Your task to perform on an android device: In the BigOven app, watch a cooking video.
Image 0: 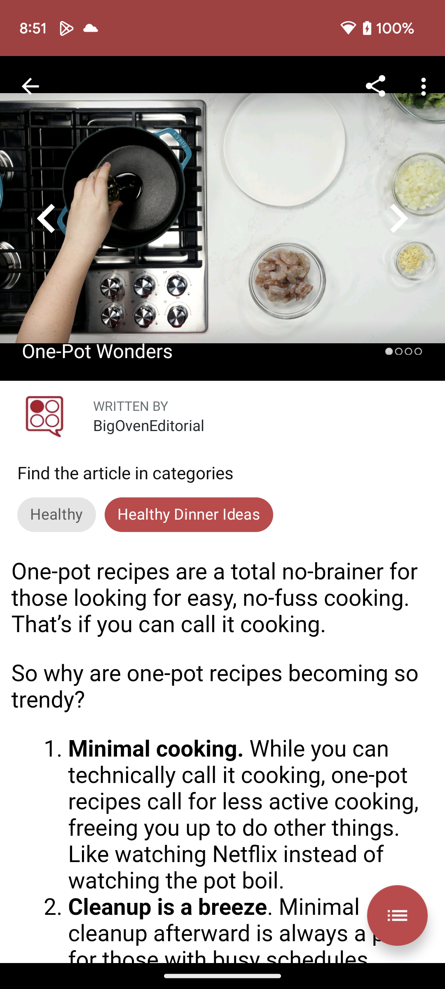
Click on the back arrow at the top left corner of the screen.
Step 0: click (30, 86)
Image 1: 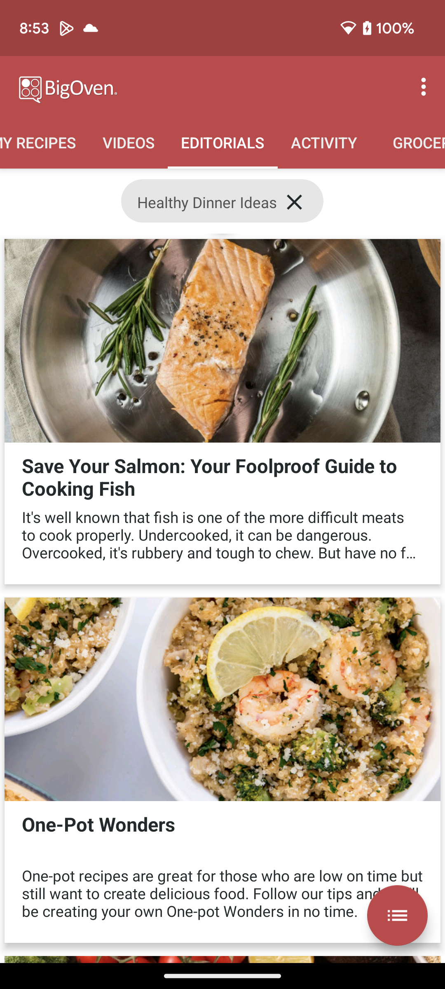
Click on the videos option at the top of the screen.
Step 1: click (128, 142)
Image 2: 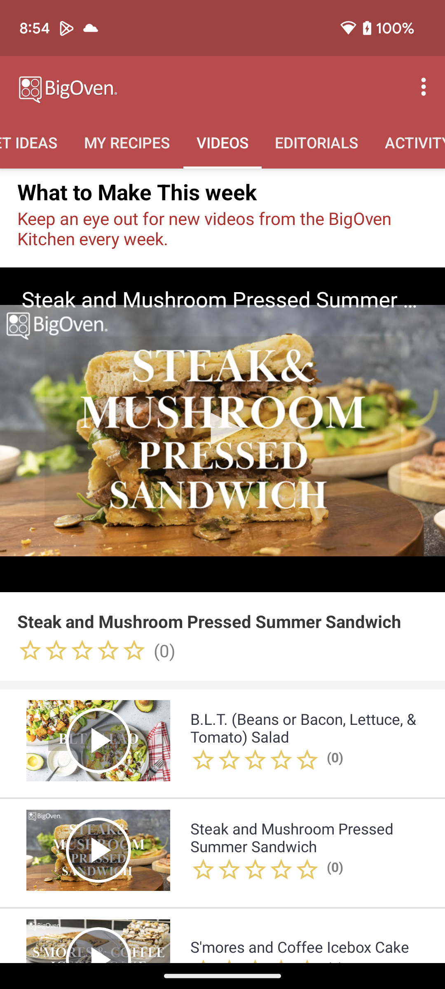
play the first video listed on the screen.
Step 2: click (98, 741)
Image 3: 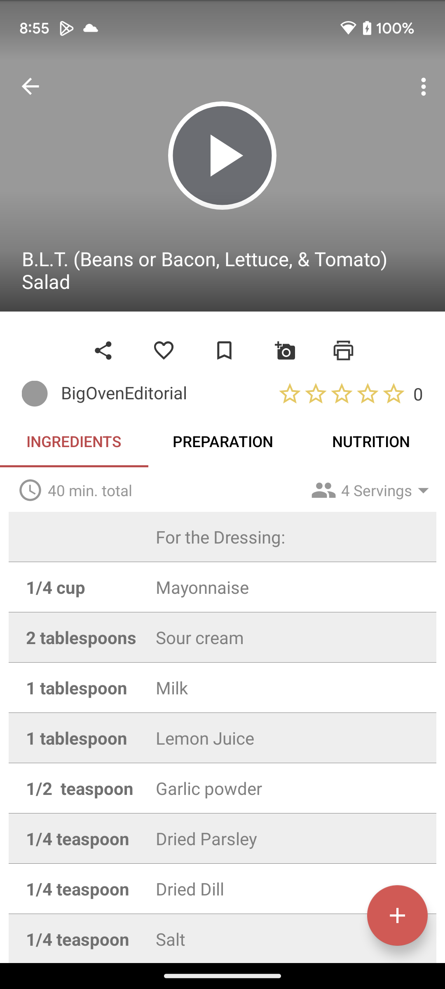
play the first video listed on the screen.
Step 3: wait
Image 4: 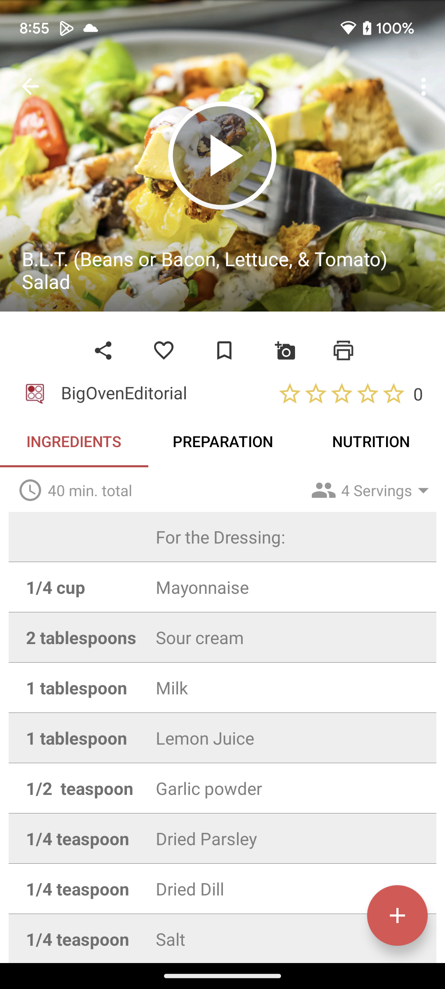
Click on the play icon on the top of the screen.
Step 4: click (222, 155)